Your task to perform on an android device: Delete the Recording 3 file in the smart recorder app as it is of no use .
Image 0: 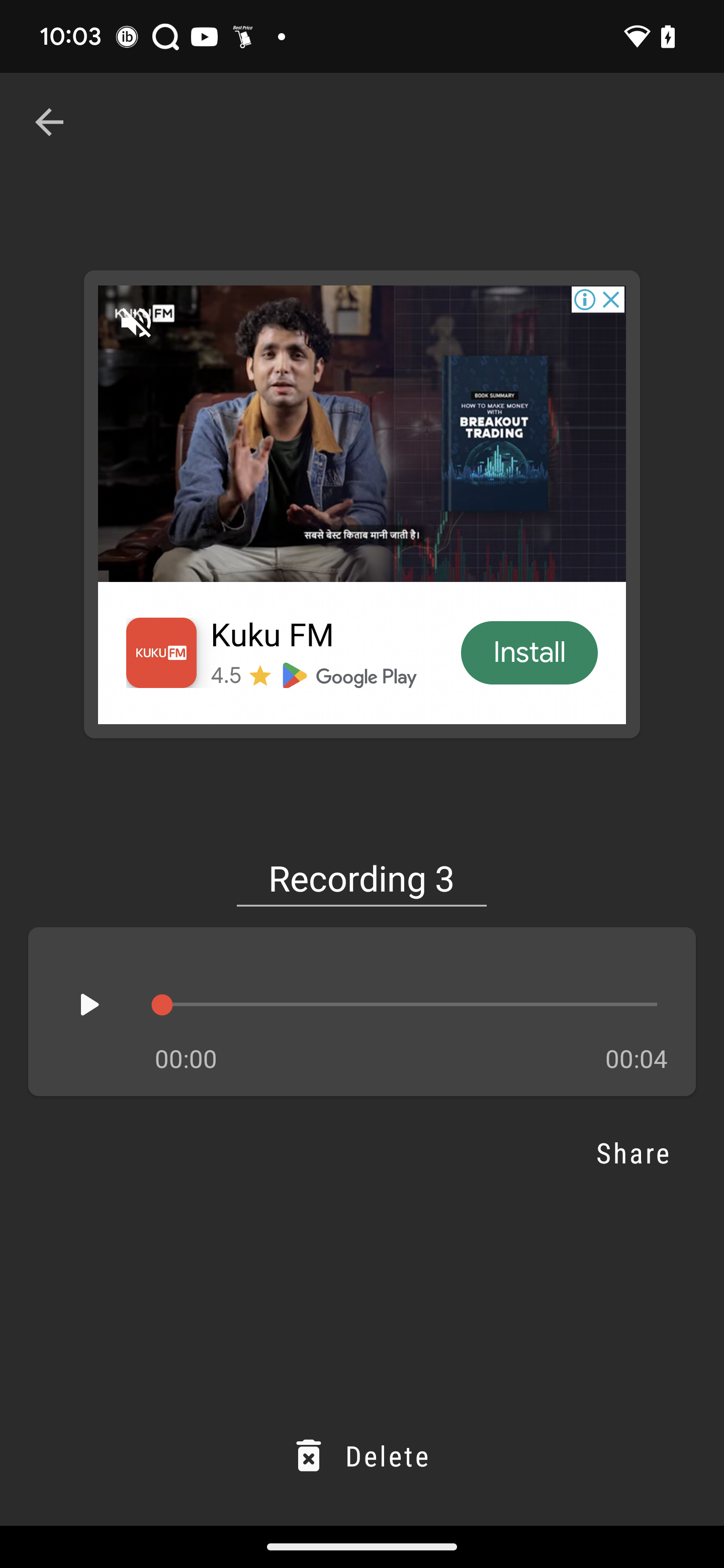
Click on the Delete button at the bottom of the screen
Step 0: click (361, 1455)
Image 1: 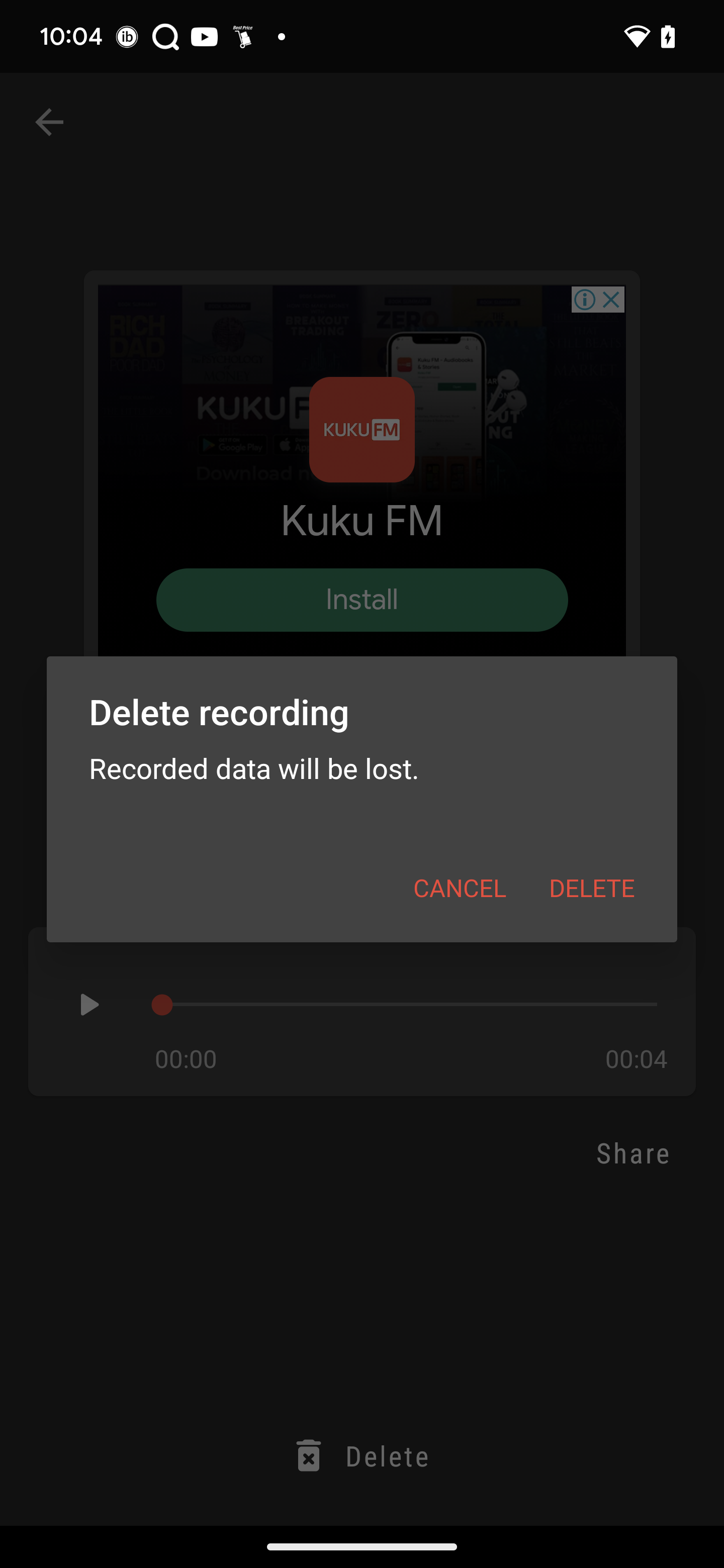
Click on the Delete button on the pop up 
Step 1: click (592, 888)